Your task to perform on an android device: I will share my Evansville EMT Conference calendar date with my son, Evan Kramer, so that we can plan our schedule accordingly.
Image 0: 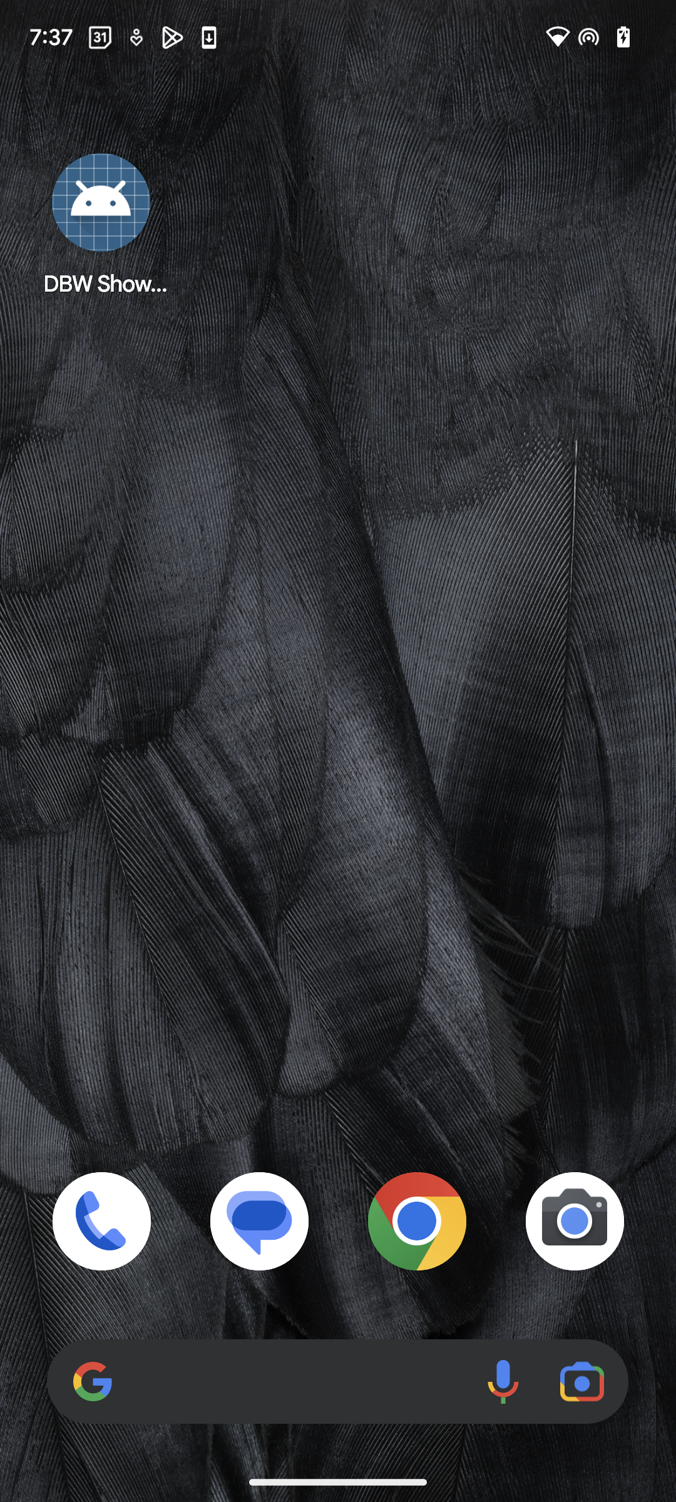
Open Calendar app.
Step 0: open app "Calendar"
Image 1: 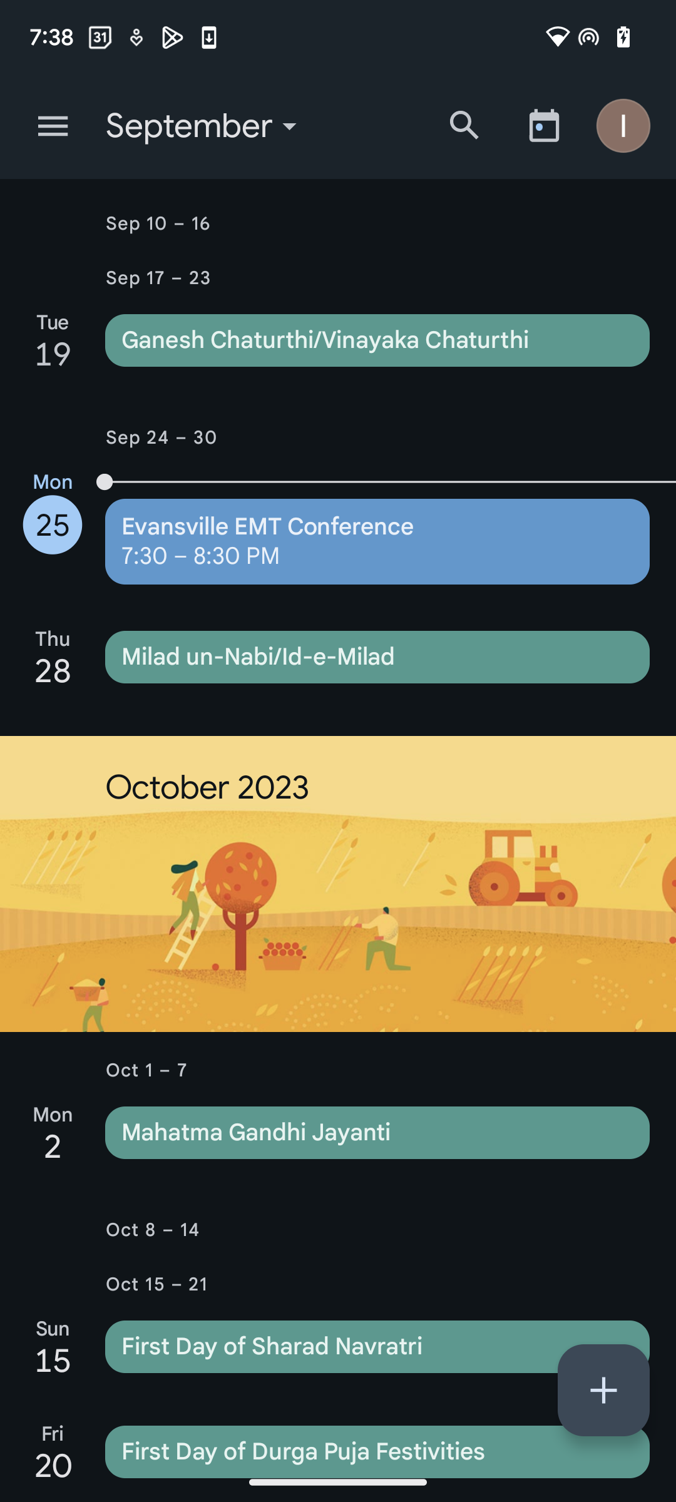
Click on Evansville EMT Conference.
Step 1: click (377, 541)
Image 2: 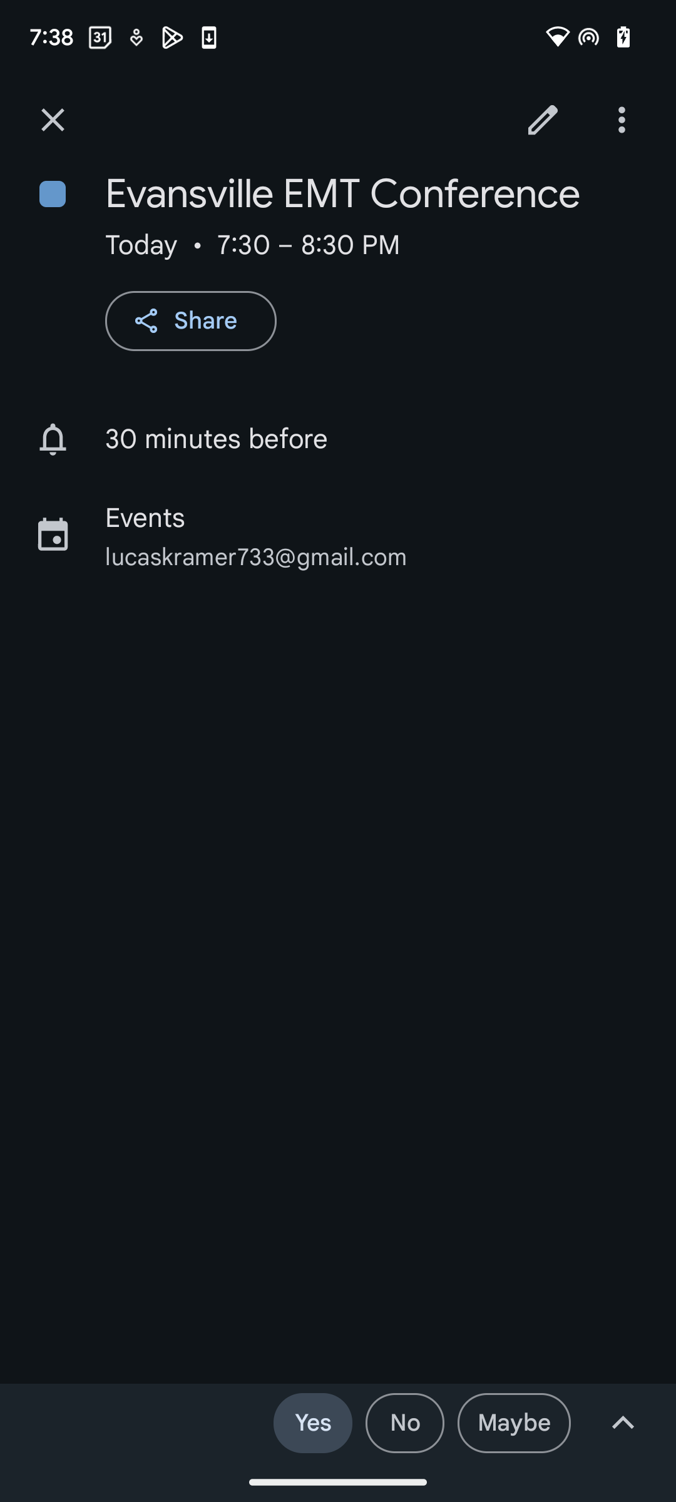
Click on Share button.
Step 2: click (191, 320)
Image 3: 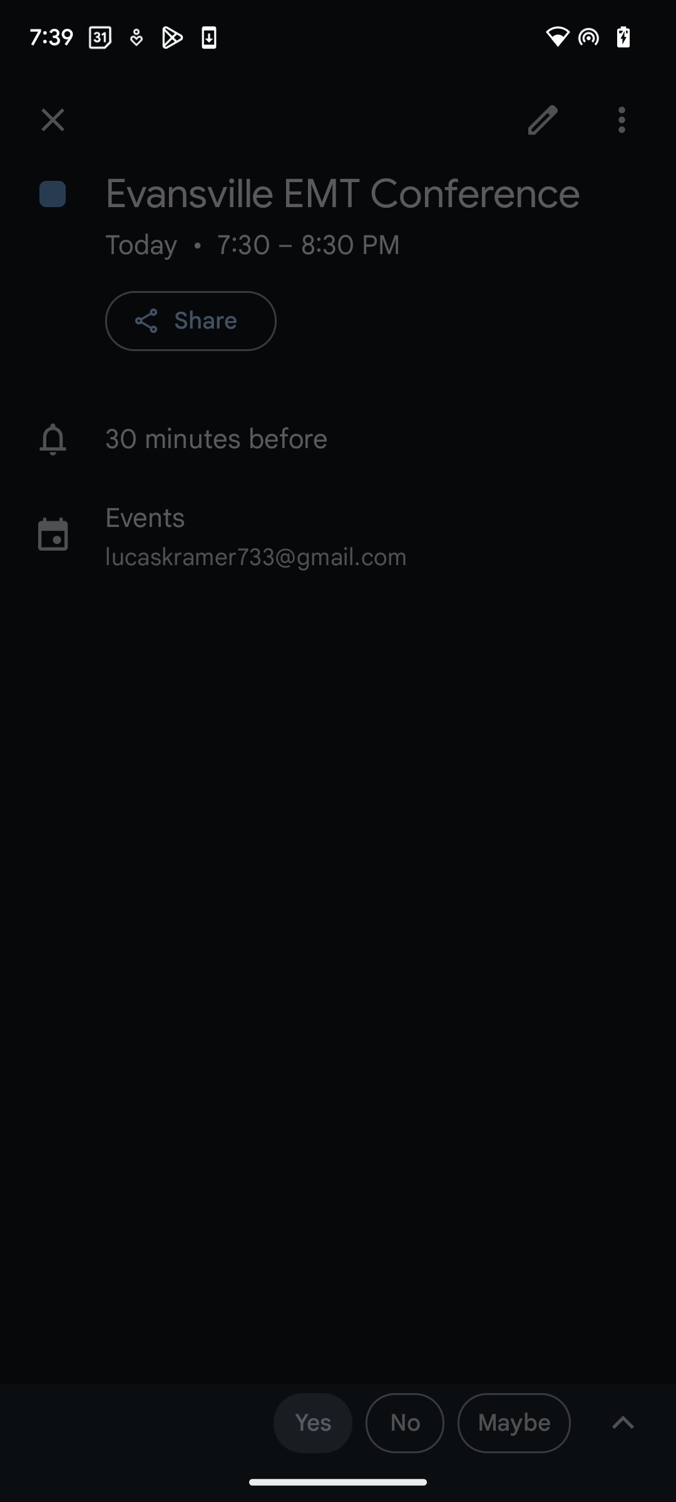
Click on Share button.
Step 3: wait
Image 4: 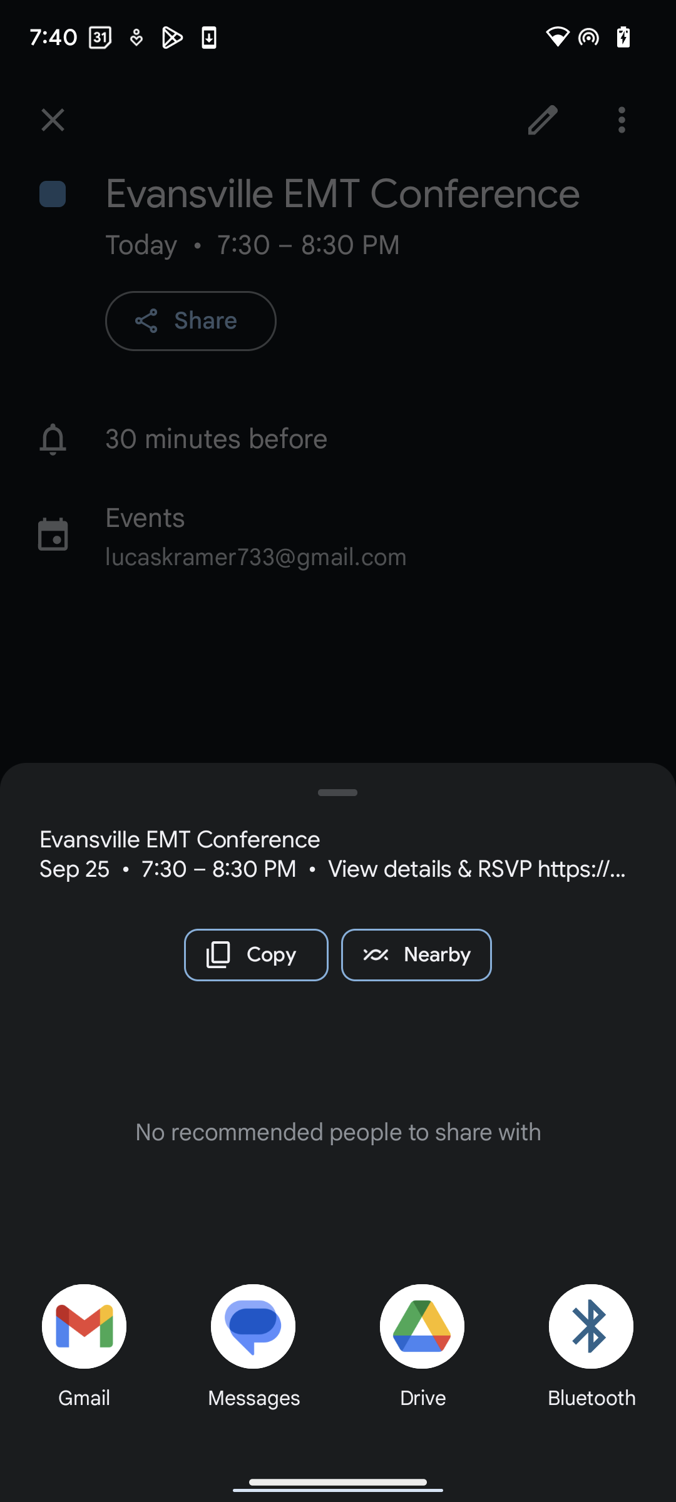
Click on Gmail.
Step 4: click (86, 1324)
Image 7: 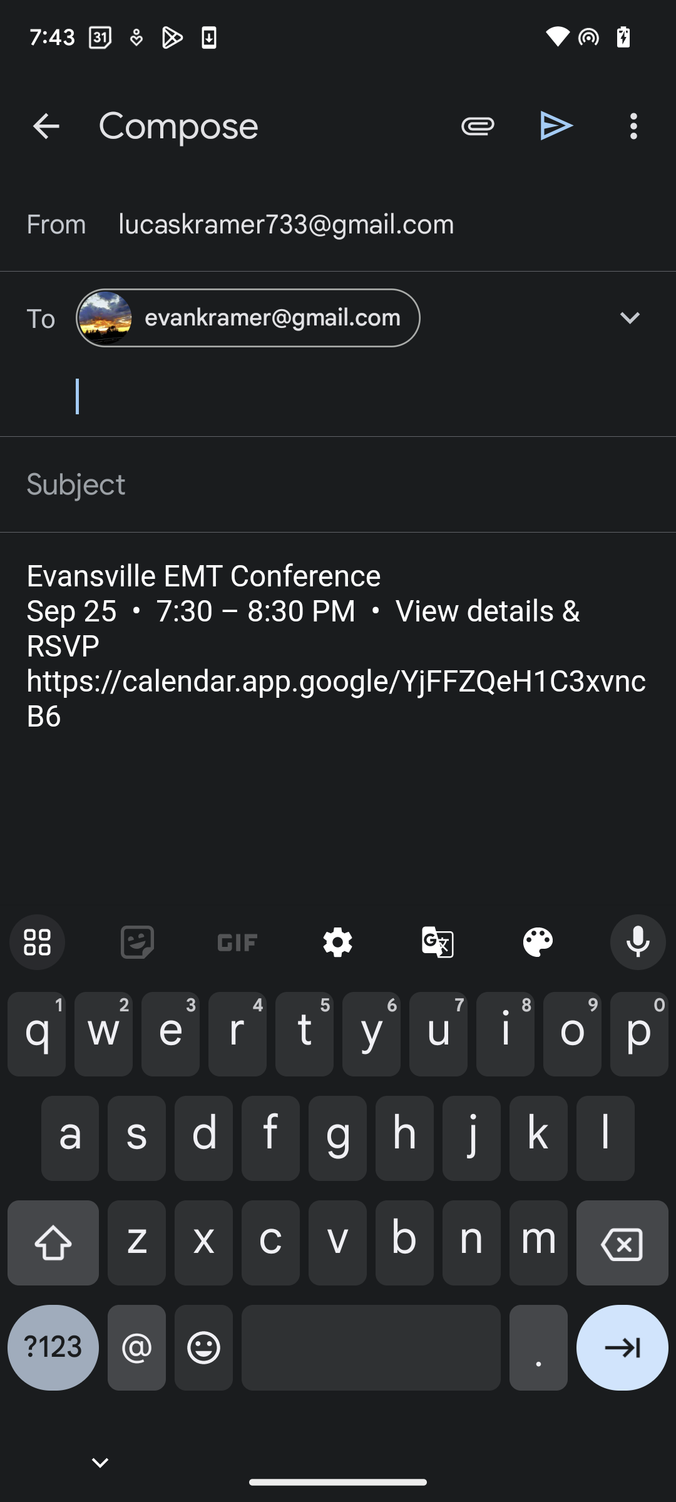
Click on the sent arrow in top right.
Step 7: click (557, 126)